Your task to perform on an android device: On my phone, there are lots of old photos that I want to delete, so I want to delete some photos.
Image 0: 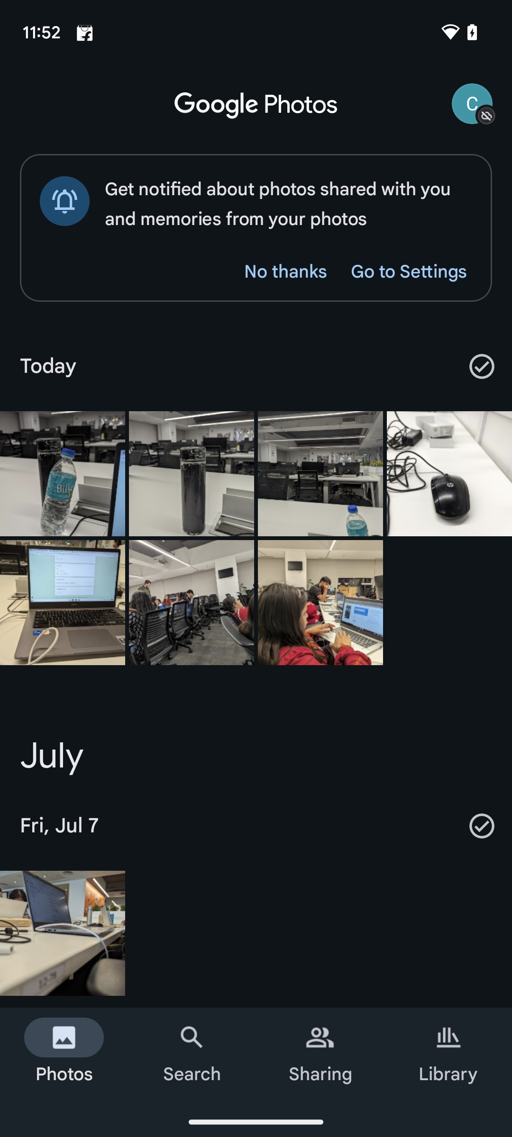
Tap on the third photo present on the screen.
Step 0: click (320, 474)
Image 1: 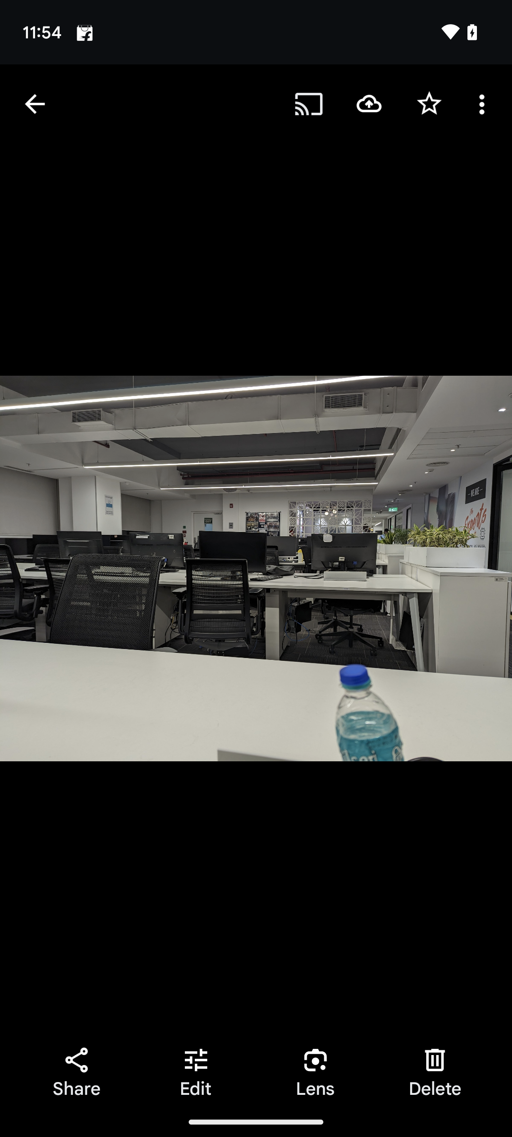
Tap the delete icon
Step 1: click (435, 1072)
Image 2: 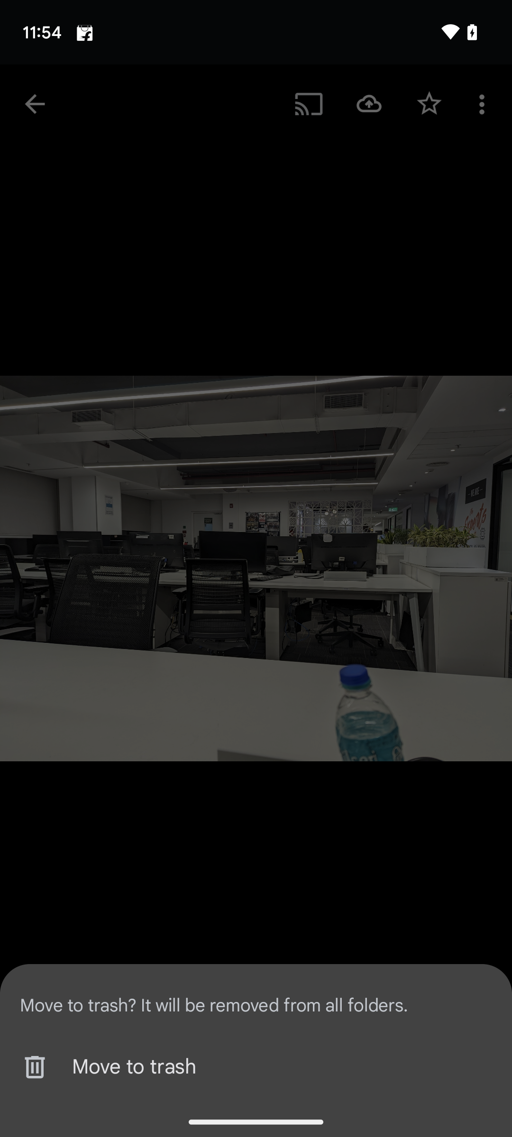
Click on Move to Trash.
Step 2: click (256, 1067)